Your task to perform on an android device: To improve the legibility of the content, change the background color of the grocery list note to navy blue.
Image 0: 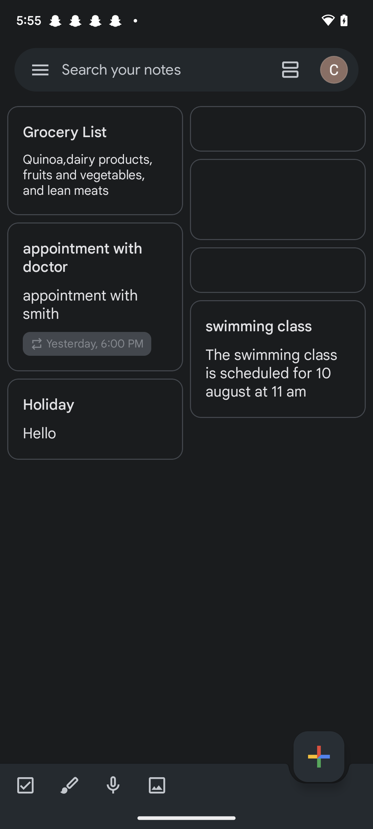
Click on the grocery list note on the left side of the screen.
Step 0: click (95, 132)
Image 2: 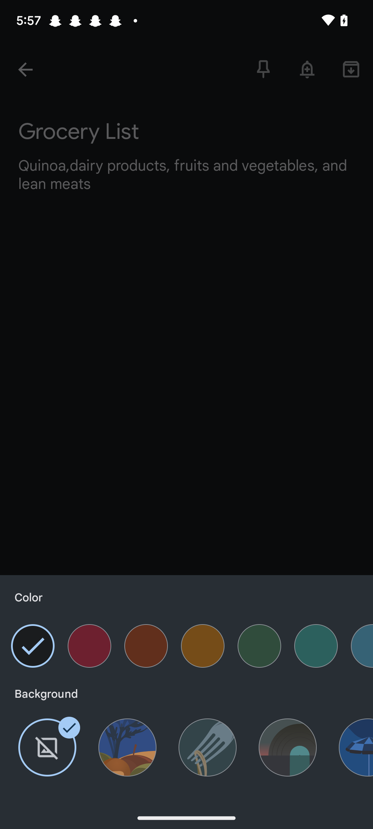
Click on the sixth color in the color section.
Step 2: click (362, 646)
Image 3: 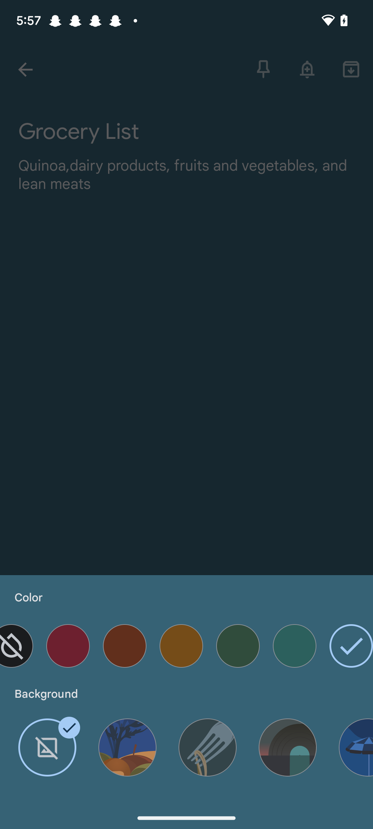
Click in the middle of the screen.
Step 3: click (165, 378)